Your task to perform on an android device: I want to look through the Tira app to find kajal for myself because I misplaced my old one.
Image 0: 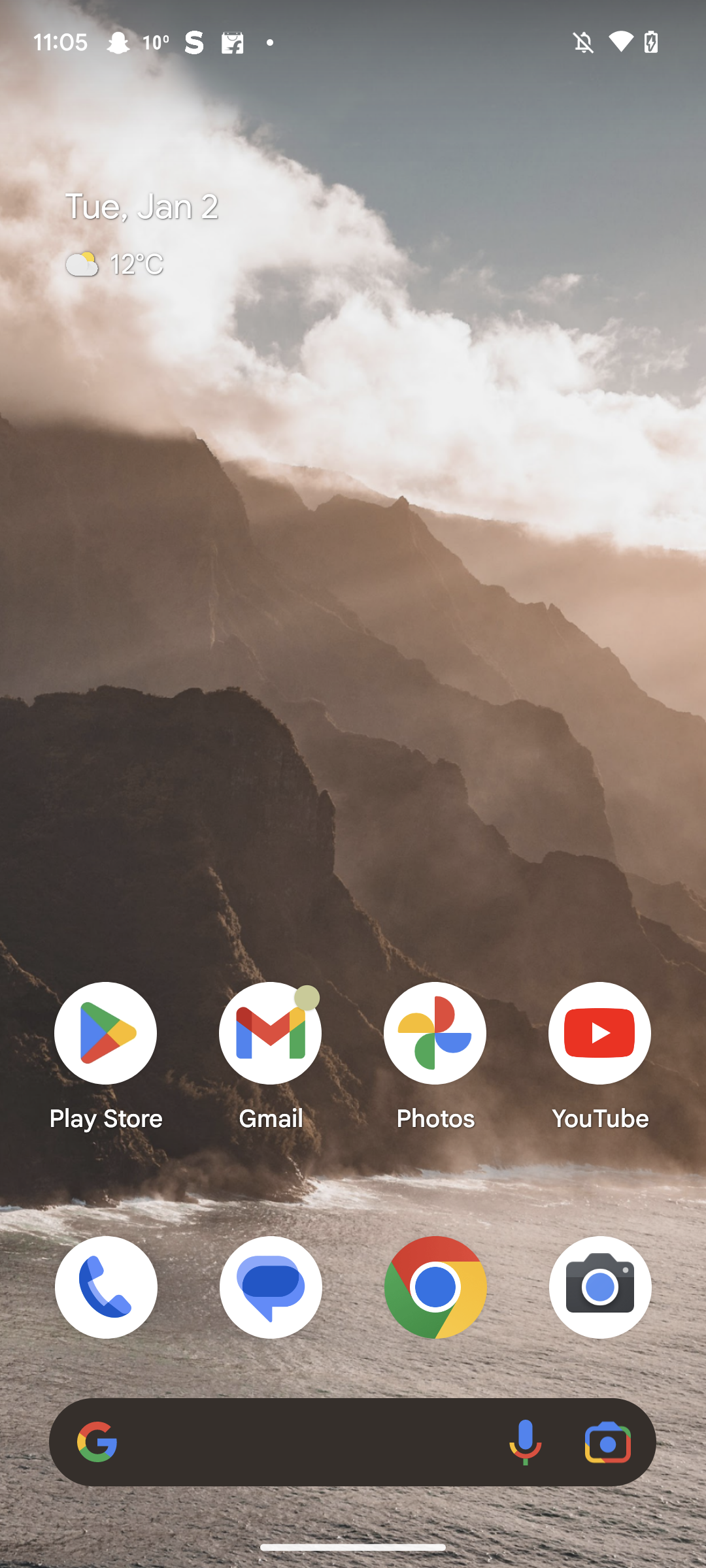
Open Tira app
Step 0: open app "Tira"
Image 1: 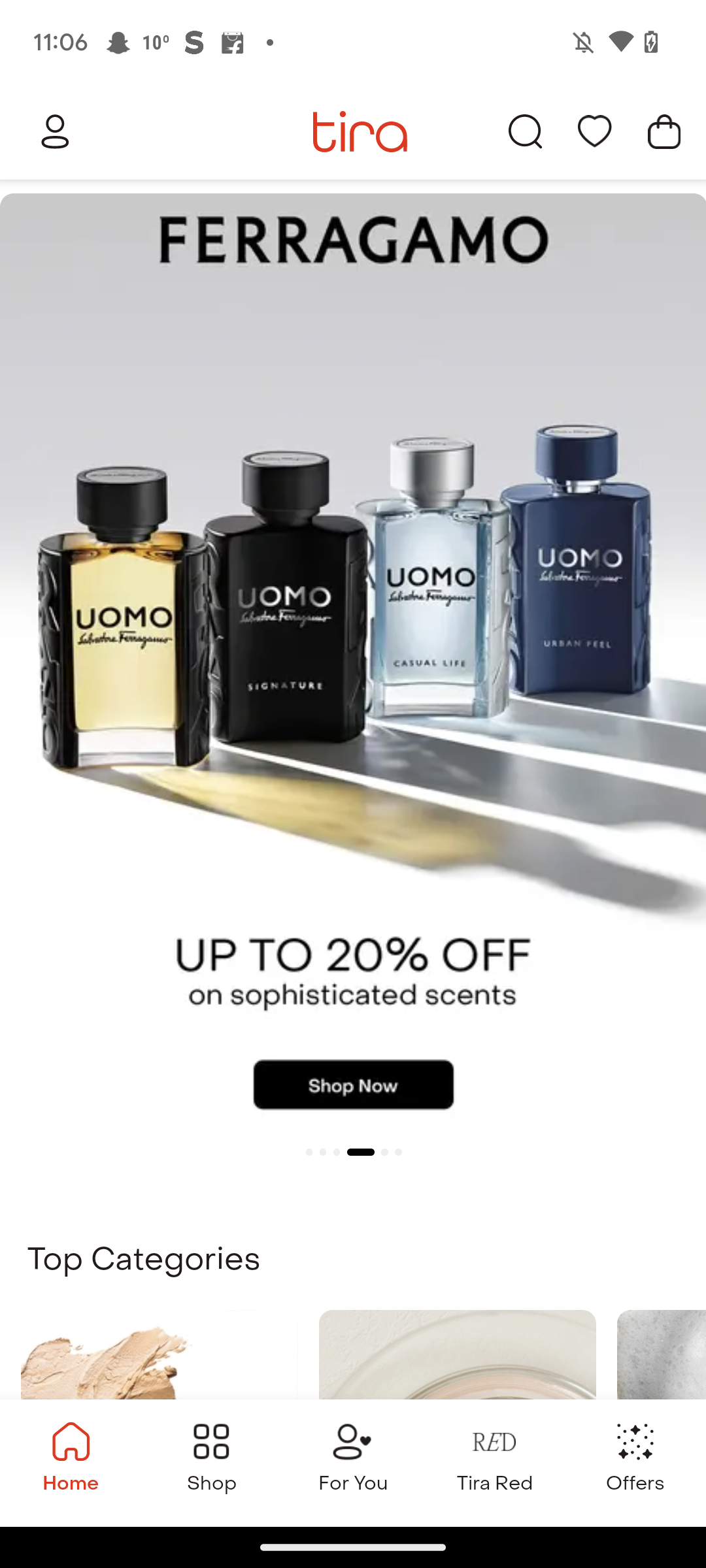
Click on the search bar at the top of the screen right corner
Step 1: click (526, 131)
Image 2: 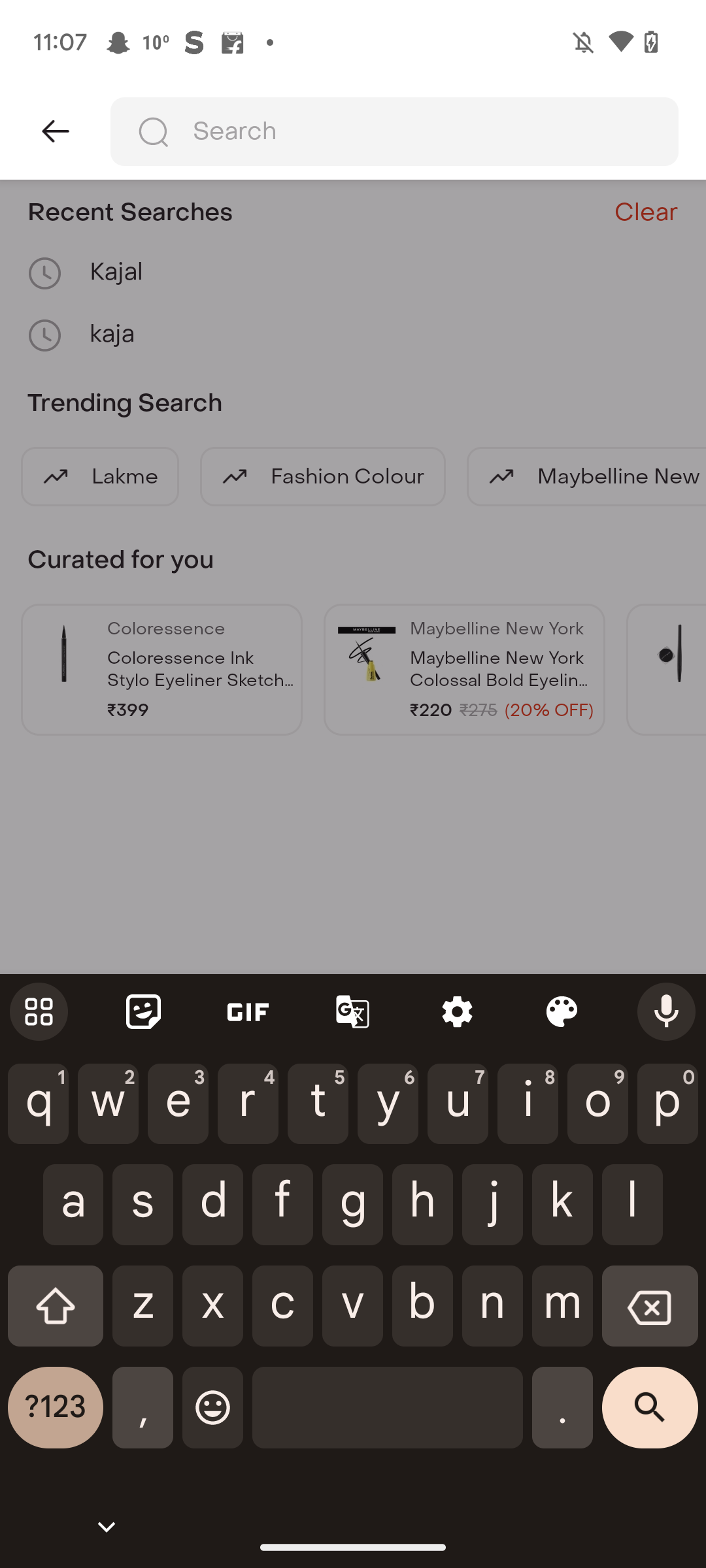
Search for kajal
Step 2: type "Kajal"
Image 3: 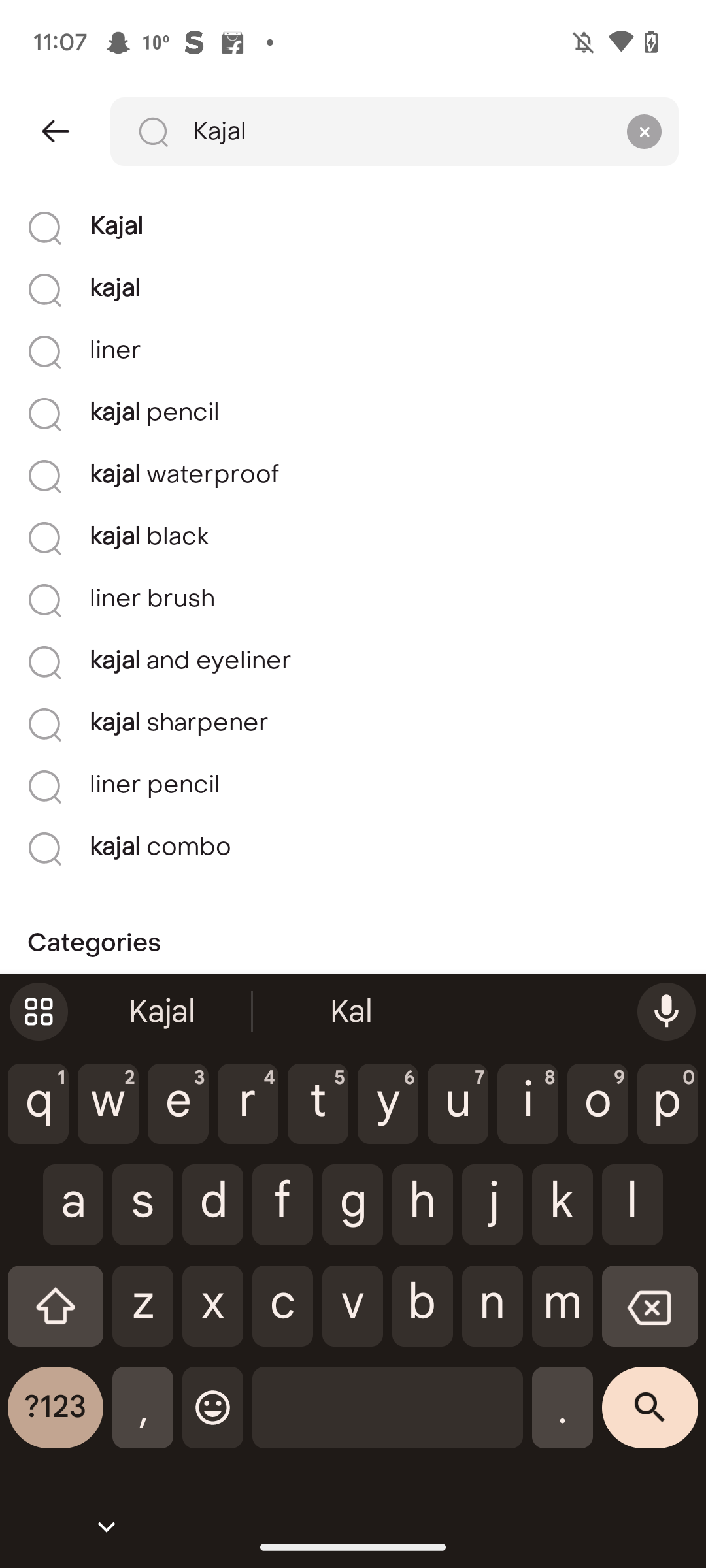
Click on the first suggestion
Step 3: click (384, 226)